Your task to perform on an android device: From the gallery app I recently shared one beach photo with my brother, and now I don't want it on my phone. So delete that shared beach photo from my phone.
Image 0: 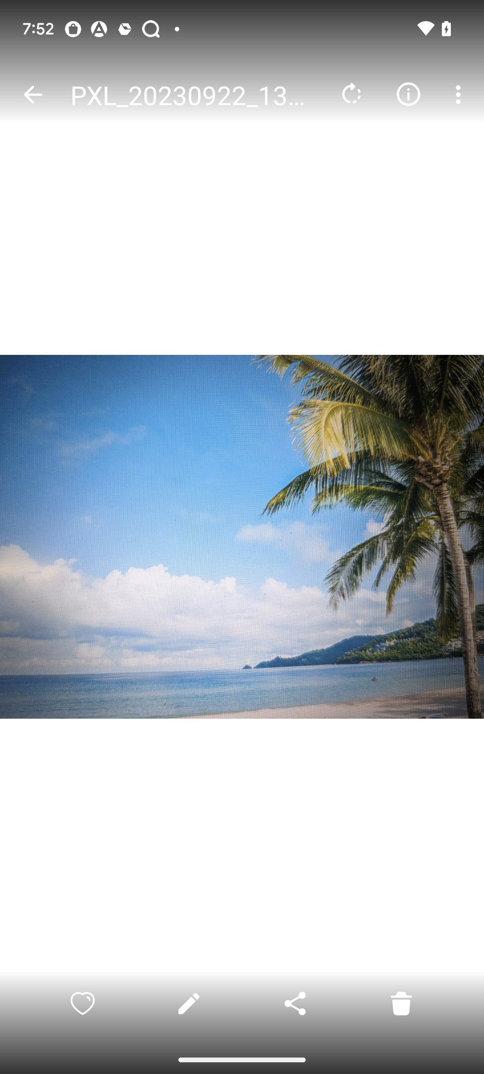
Click on the Delete icon at the bottom right corner of the screen
Step 0: click (401, 1003)
Image 1: 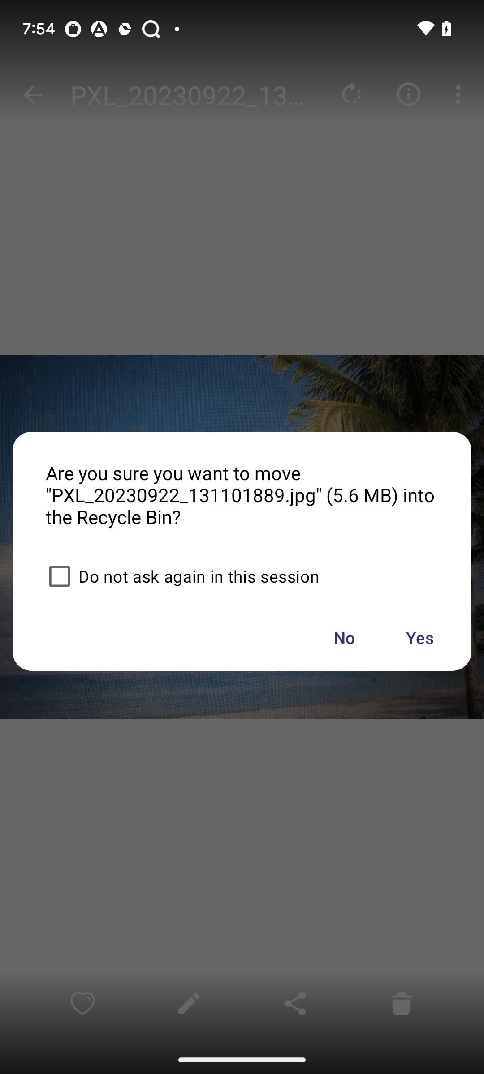
Click on the Yes option
Step 1: click (419, 638)